Your task to perform on an android device: Subscribe to the FacundoJG George Bizet music channel on the YouTube app.
Image 0: 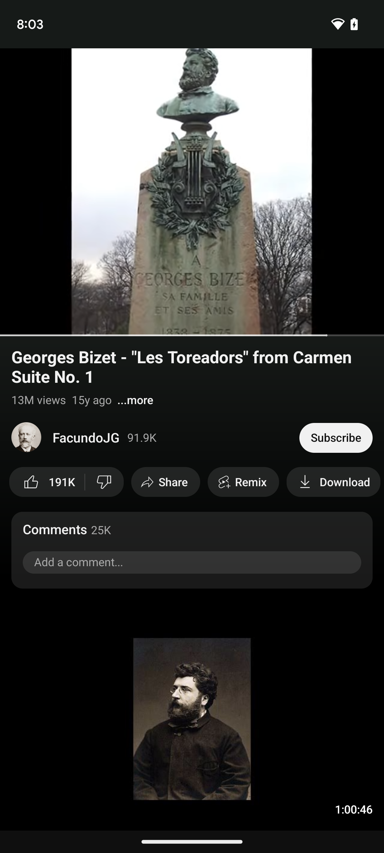
Step 0: wait
Image 1: 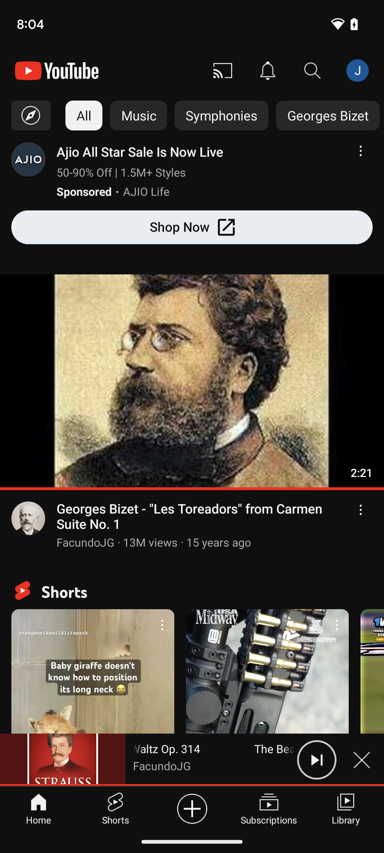
Tap on the first video present on the screen.
Step 1: click (192, 423)
Image 2: 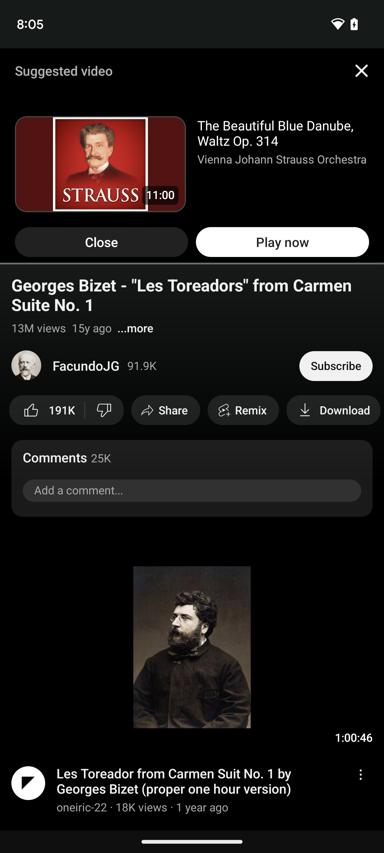
Click on subscribe present on the screen.
Step 2: click (336, 366)